Your task to perform on an android device: In the Leaf Snap app, I want to create a garden plan to grow a dumb cane plant also mentioning their water , temperature, light and humidity required to grow them.
Image 0: 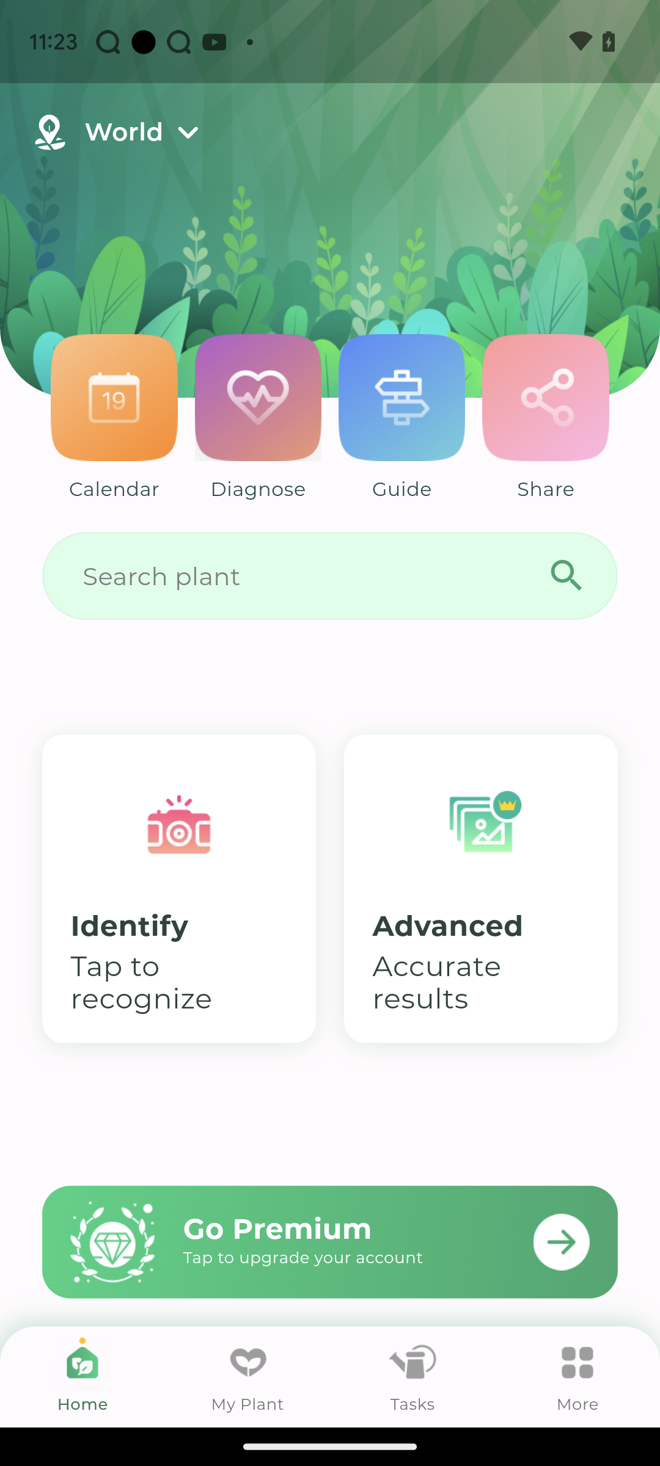
click on search plant tab
Step 0: click (296, 575)
Image 1: 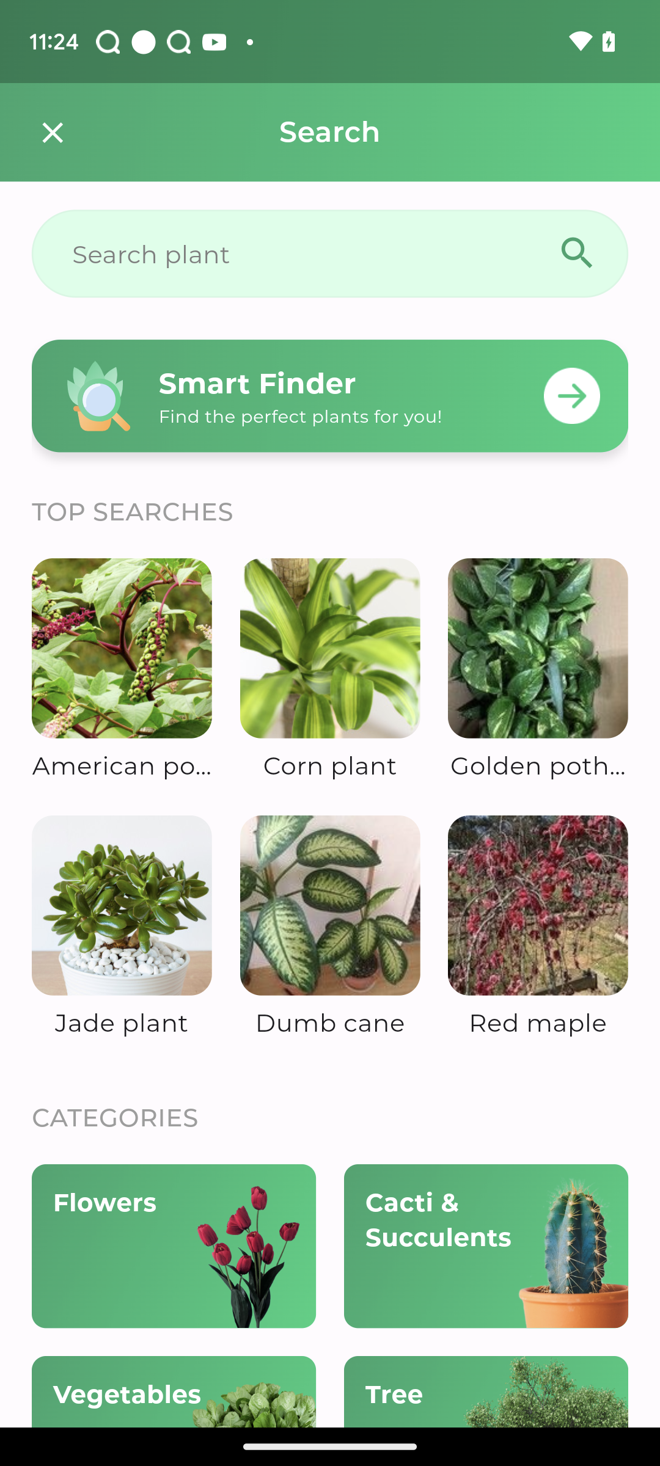
click on dumb cane plant 
Step 1: click (330, 930)
Image 2: 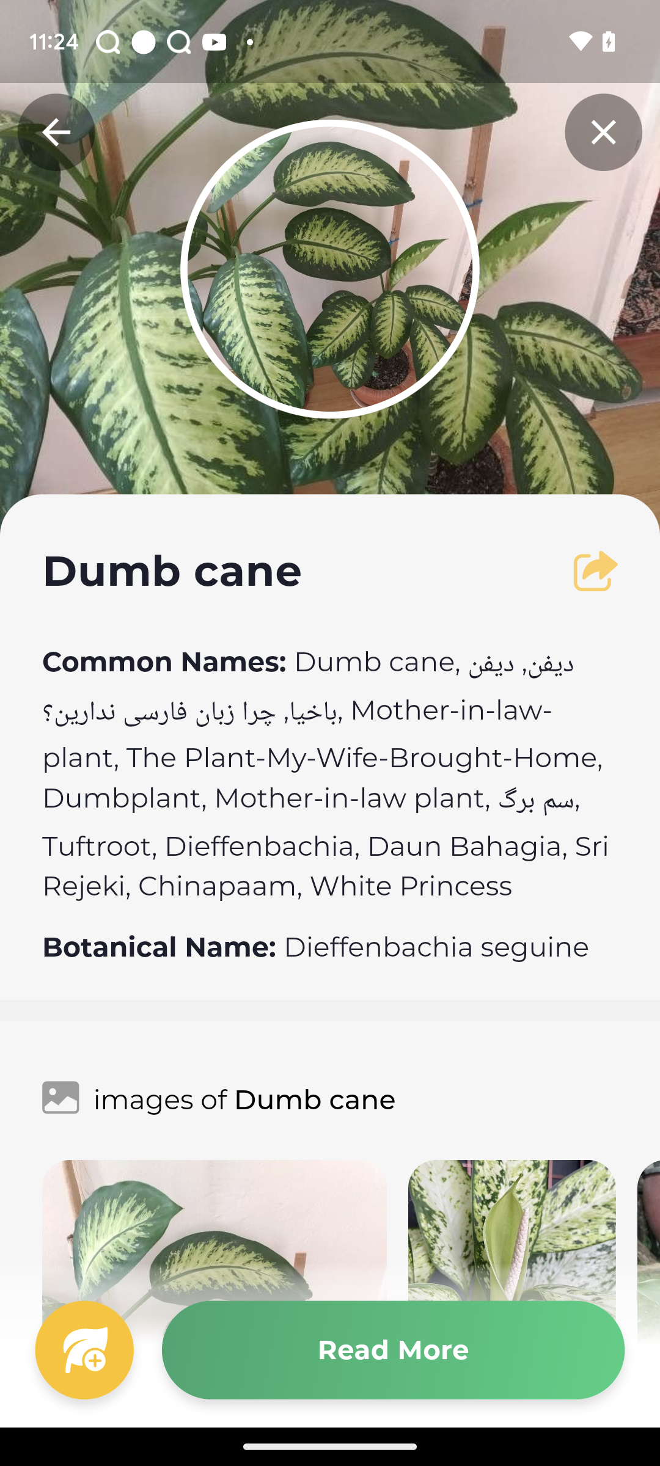
click on yellow plus icon at the bottom left of the screen
Step 2: click (84, 1350)
Image 3: 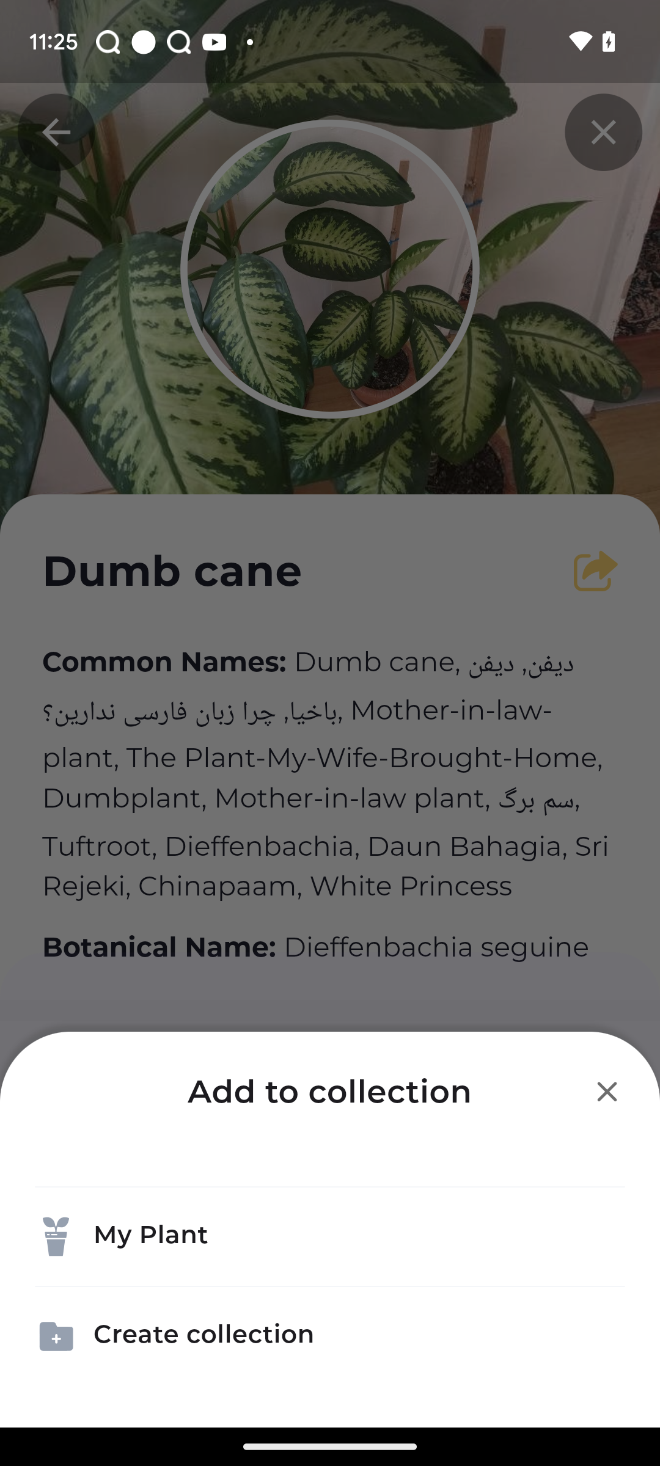
click on my plant
Step 3: click (329, 1236)
Image 4: 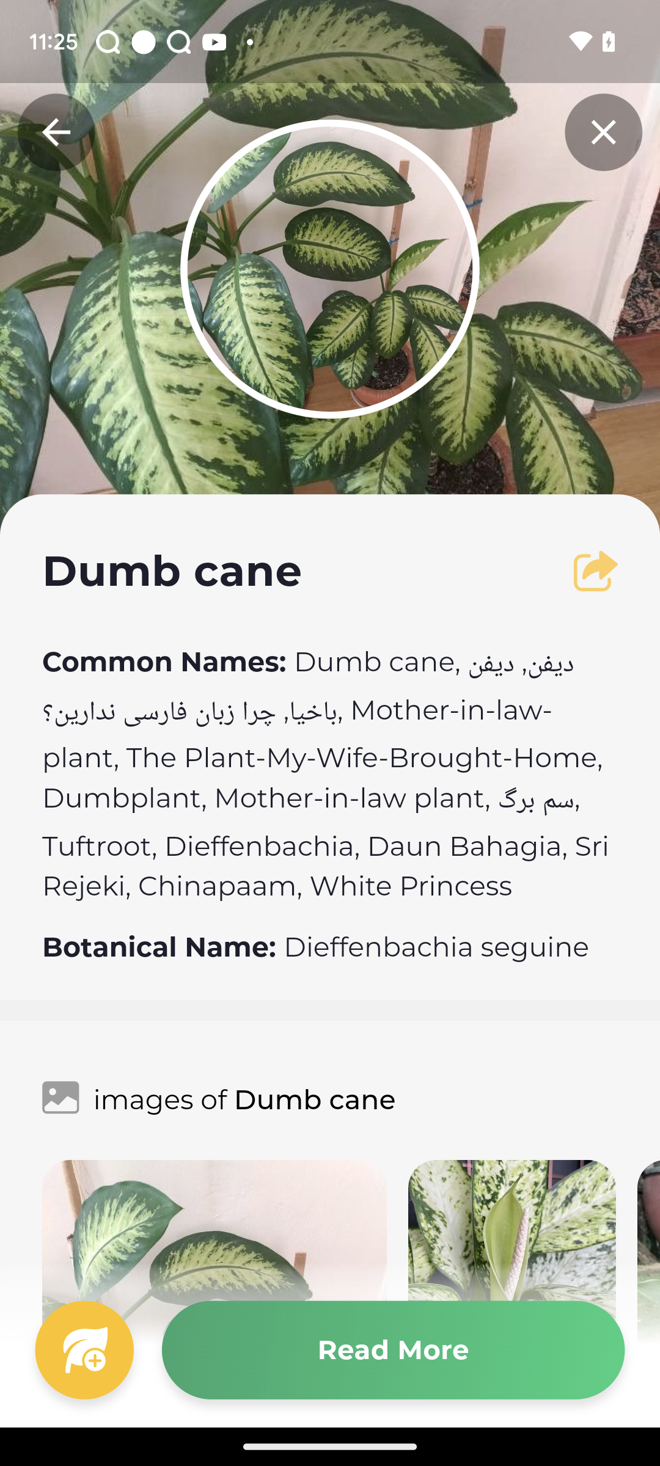
go back to the previous screen
Step 4: press back button
Image 6: 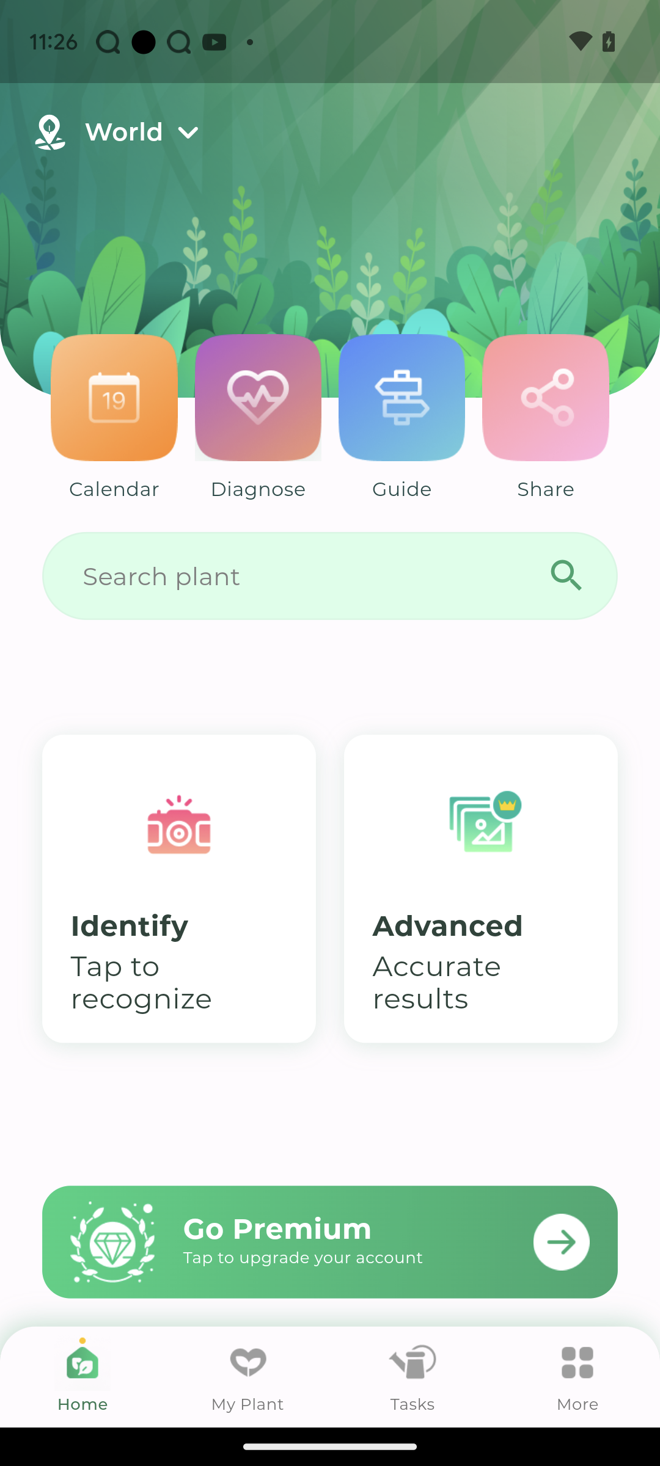
click on my plant
Step 6: click (248, 1377)
Image 7: 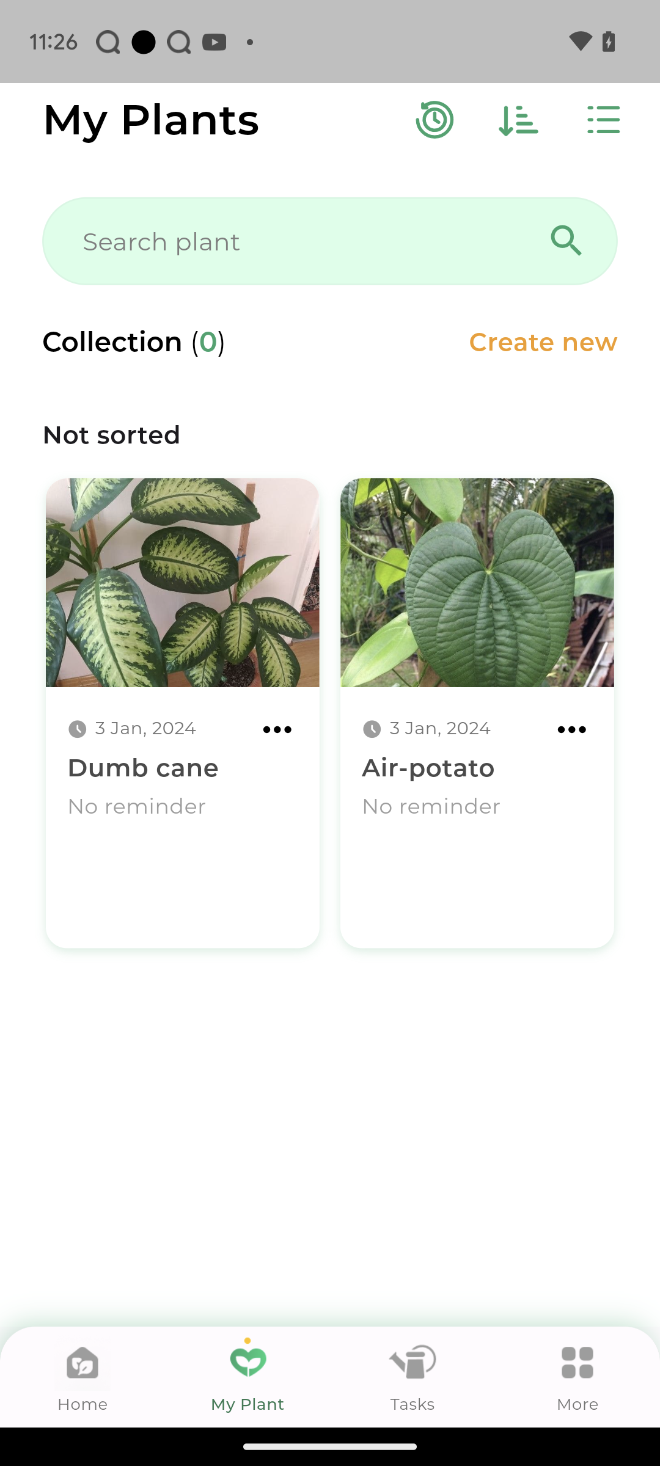
click on dumb cane plant
Step 7: click (182, 713)